Your task to perform on an android device: I like the INESIS Men's Golf waterproof shoes. Add them to my wishlist so I can buy them in the future in the Decathlon app.
Image 0: 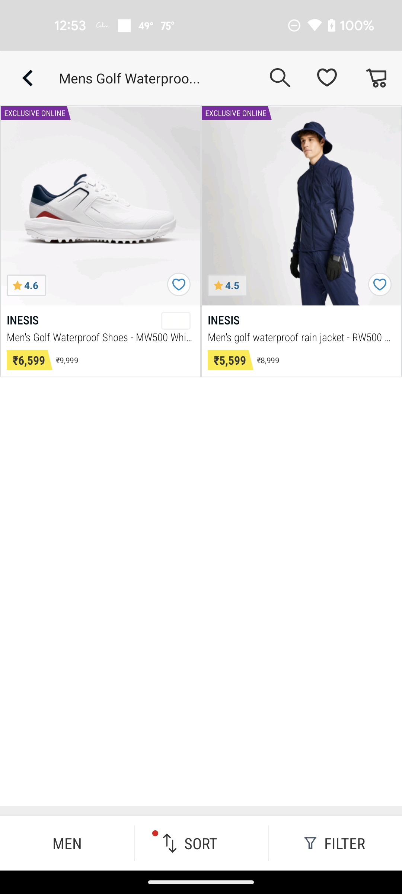
Click on the screen bar top of the bottom of right corner
Step 0: click (100, 206)
Image 2: 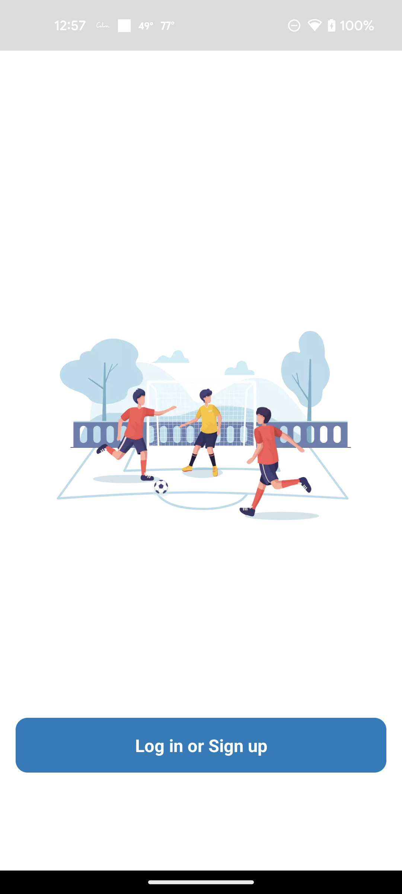
Click on the screen bar top of the bottom of right corner
Step 2: click (39, 830)
Image 3: 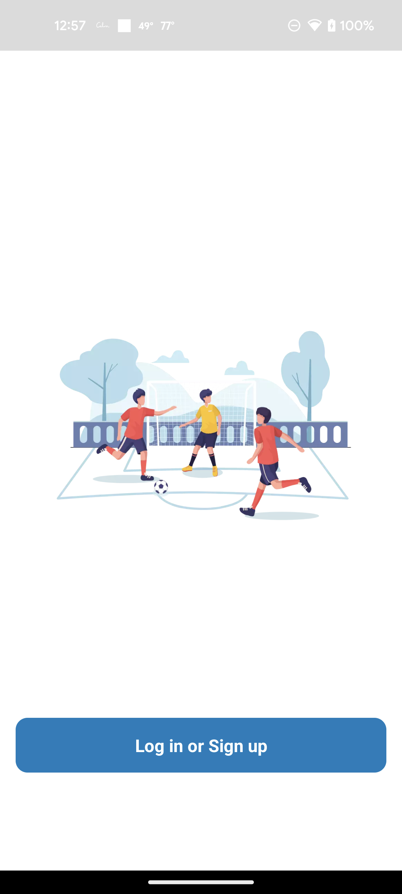
Click on the screen bar top of the bottom of right corner
Step 3: press back button